Your task to perform on an android device: I want to delete the unnecessary screenshot images from the Gallery app.
Image 0: 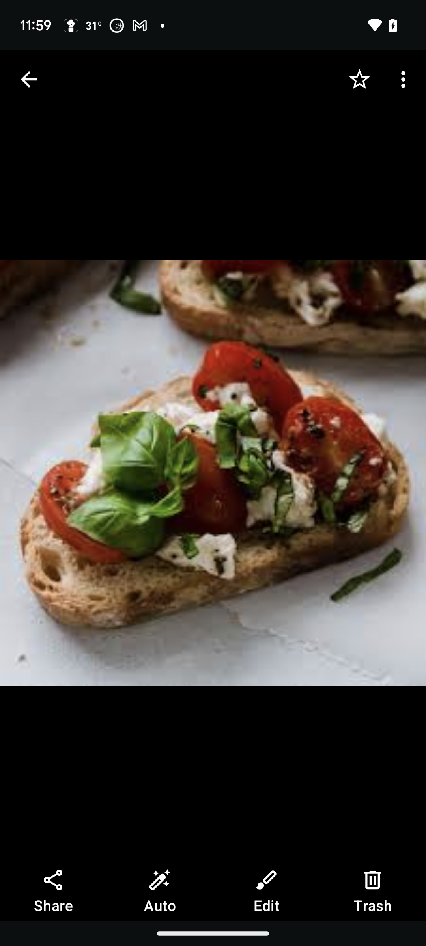
Go back to the previous screen
Step 0: press back button
Image 1: 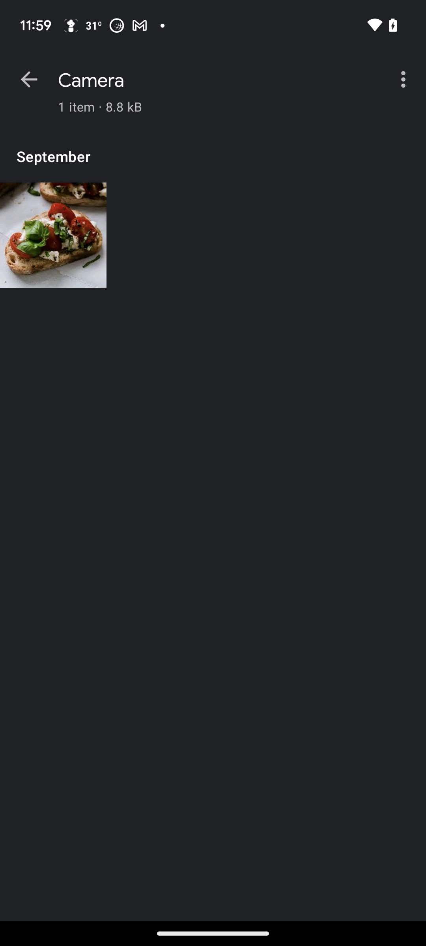
Go back to the previous screen
Step 1: press back button
Image 2: 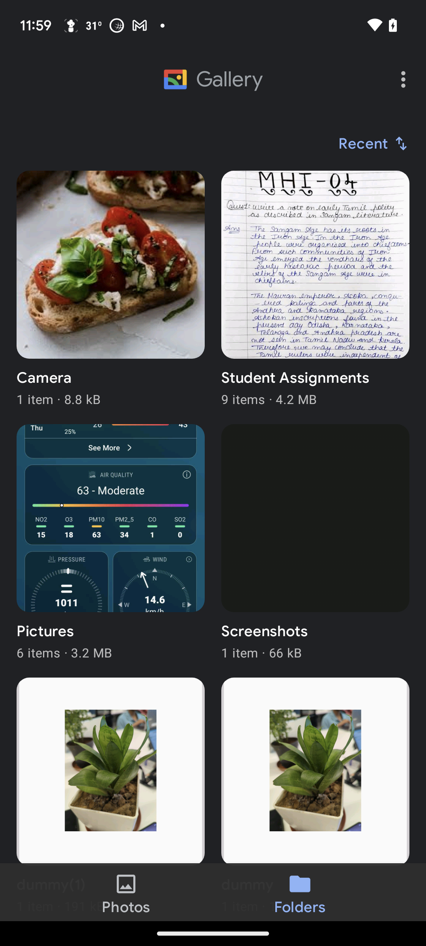
Click on the screenshots folder 
Step 2: click (315, 551)
Image 3: 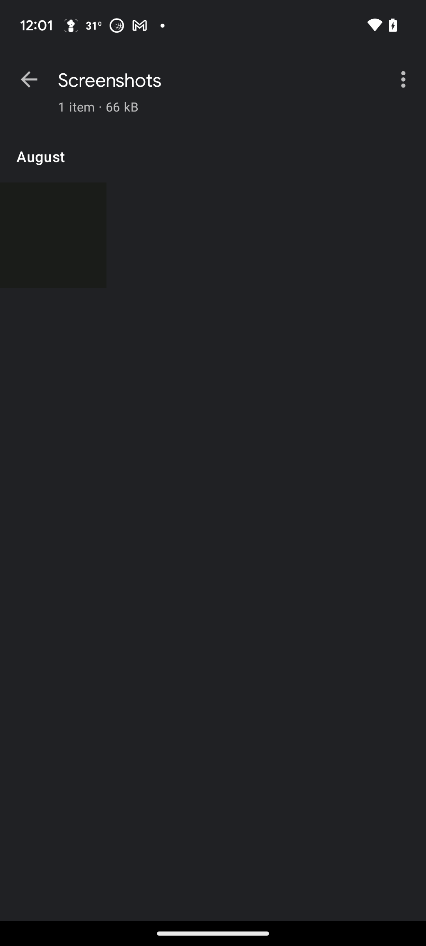
Click on the first image
Step 3: click (53, 235)
Image 4: 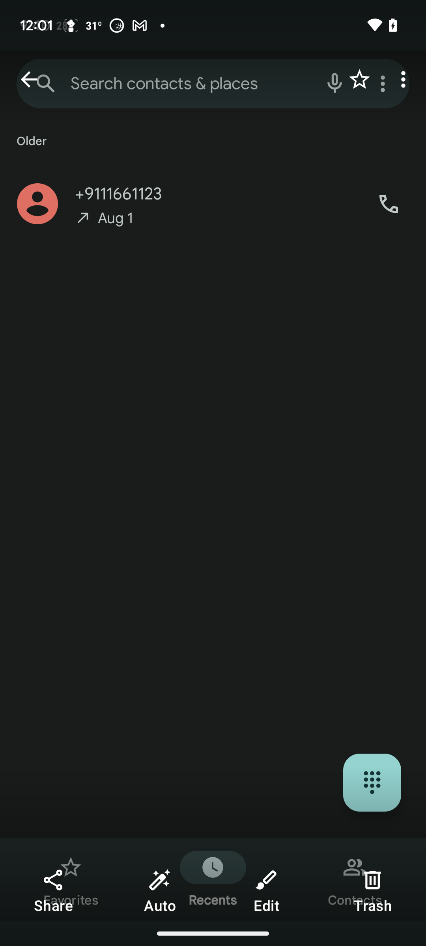
Click on the trash option at the bottom right corner of the screen
Step 4: click (373, 892)
Image 5: 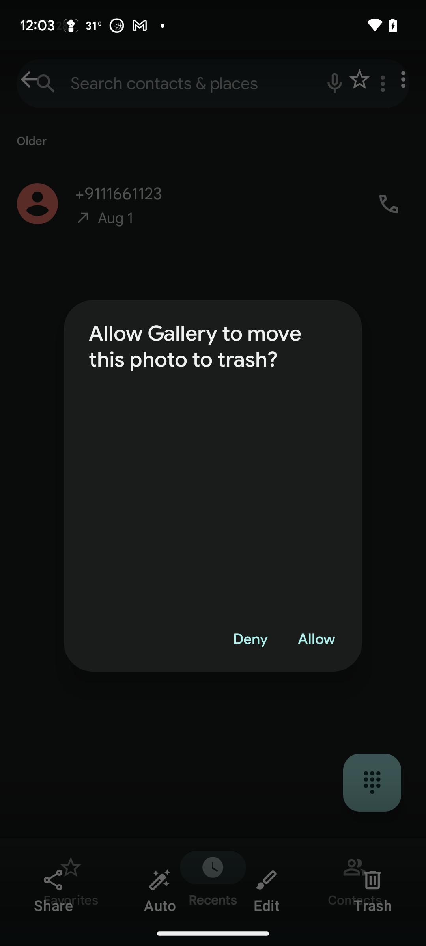
Click on the allow button
Step 5: click (316, 639)